Your task to perform on an android device: I want to confirm with my wife that the grocery items I added to the Grocery Store Lidl note are correct or that any changes are needed in this note, so send this note to my wife at clarawagner@gmail.com via gmail.
Image 0: 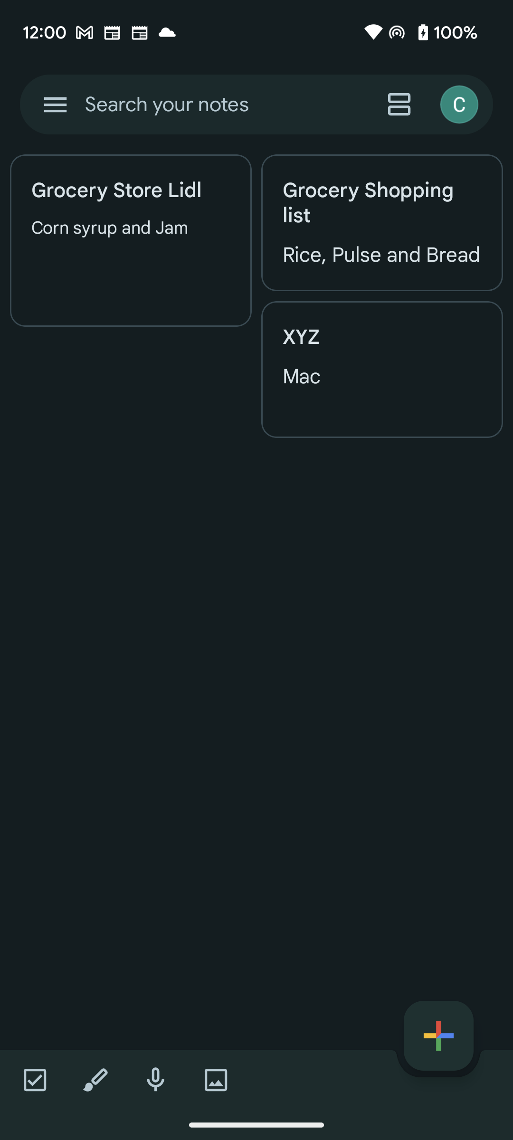
Click on the Grocery Store Lidl to open this note
Step 0: click (131, 260)
Image 1: 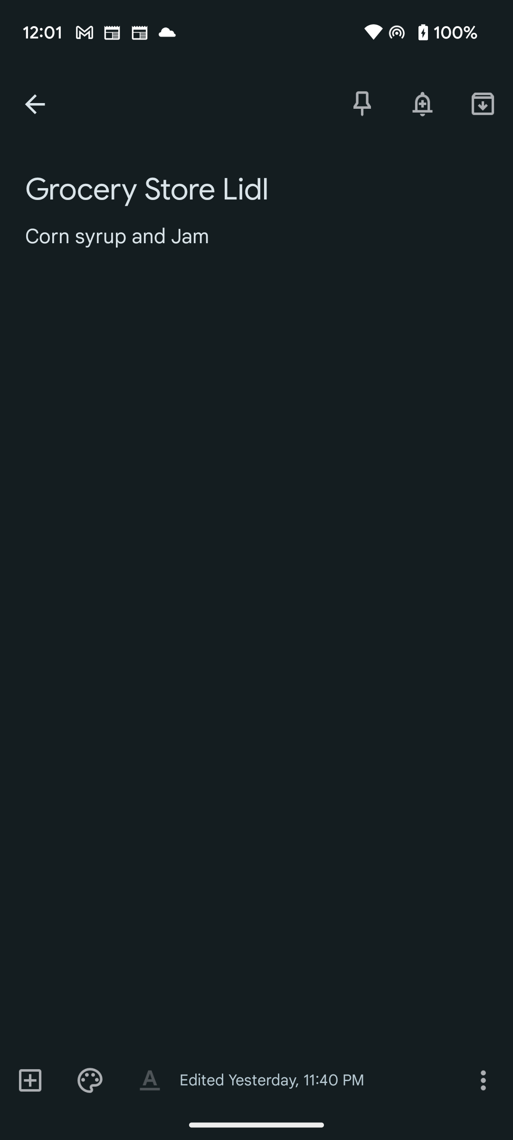
Click on the three dots icon at the bottom right corner of the screen to view the send option
Step 1: click (483, 1080)
Image 2: 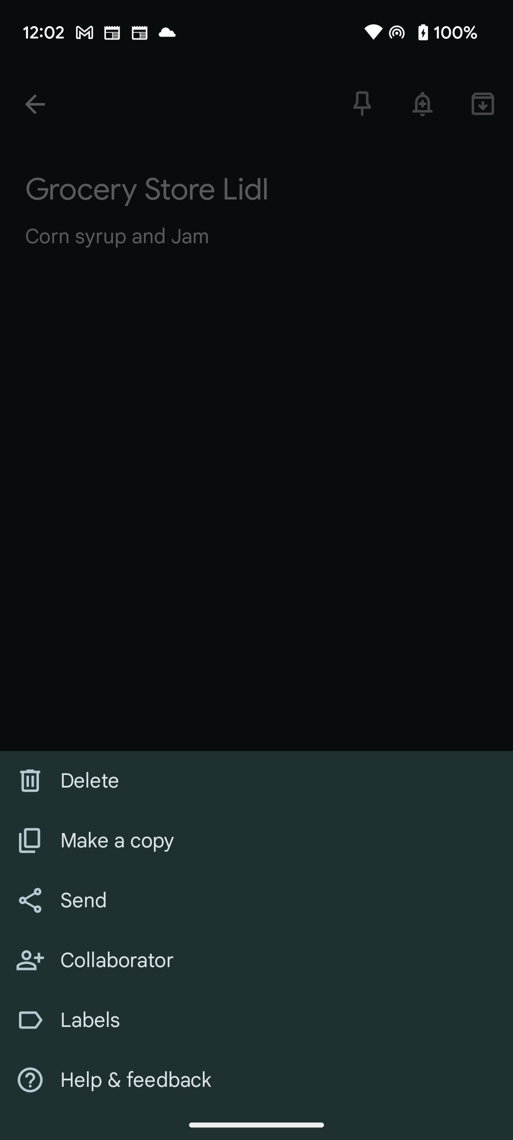
Click on the send option to send this note via gmail
Step 2: click (256, 901)
Image 3: 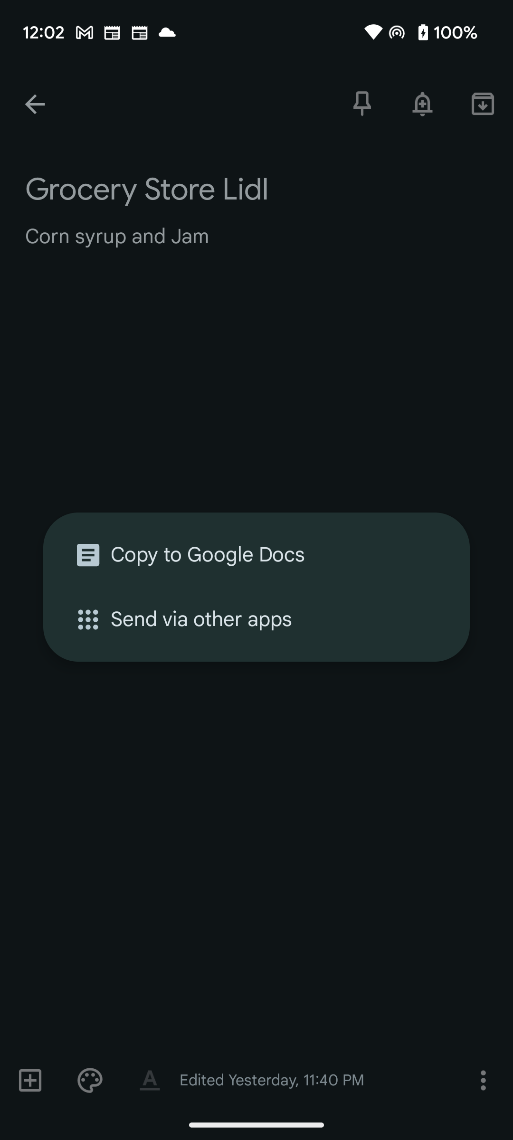
Click on the send via other apps to select this option
Step 3: click (271, 619)
Image 4: 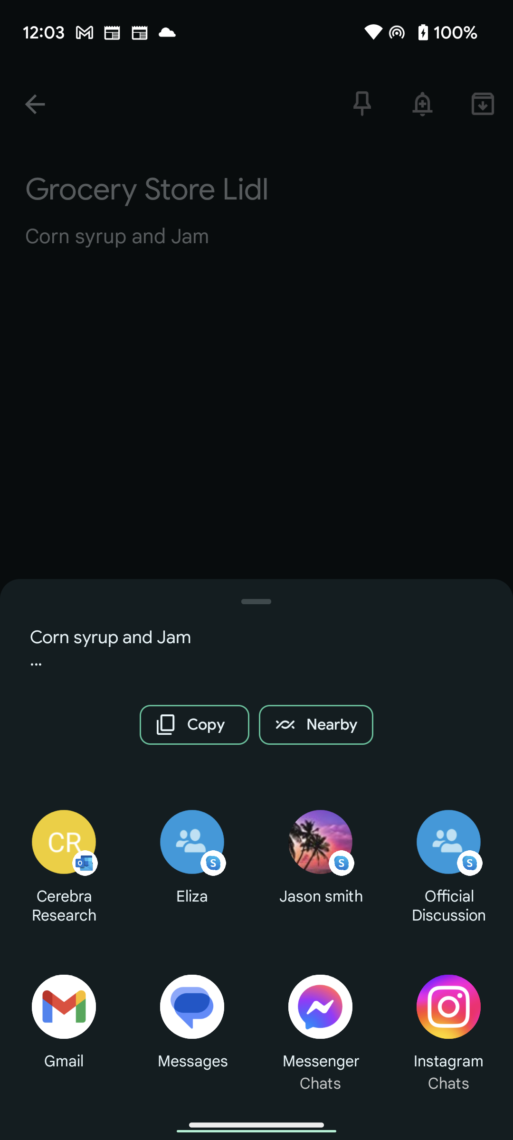
Click on the Gmail app icon to select this app
Step 4: click (63, 1007)
Image 5: 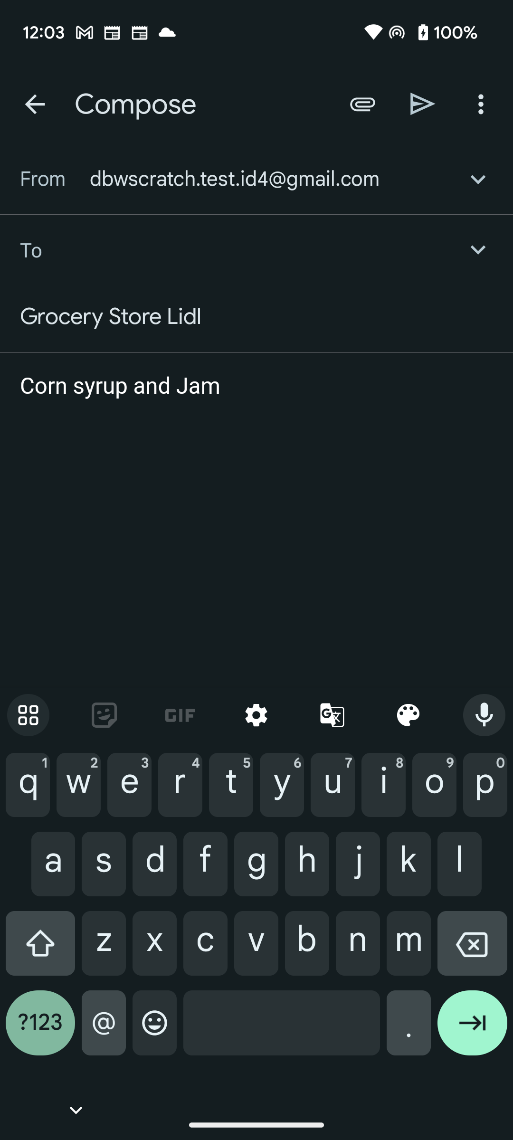
Type clarawagner@gmail.com in the recipient section to send this note with my wife
Step 5: type "clarawagner@gmail.com"
Image 6: 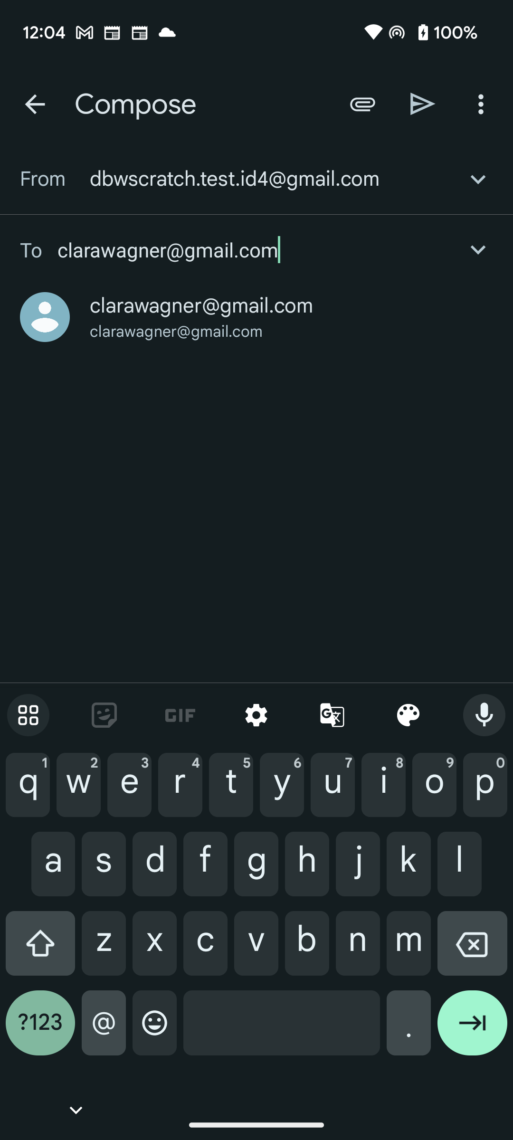
Click on the send button at the top right corner of the screen to send this note with my wife via Gmail app
Step 6: click (423, 104)